Your task to perform on an android device: I want to know the ingredients that I will need to cook one-pot vegetarian lasagna, and I also want to know how to cook it. So view the recipe for one-pot vegetarian lasagna on the Kitchen Stories app.
Image 0: 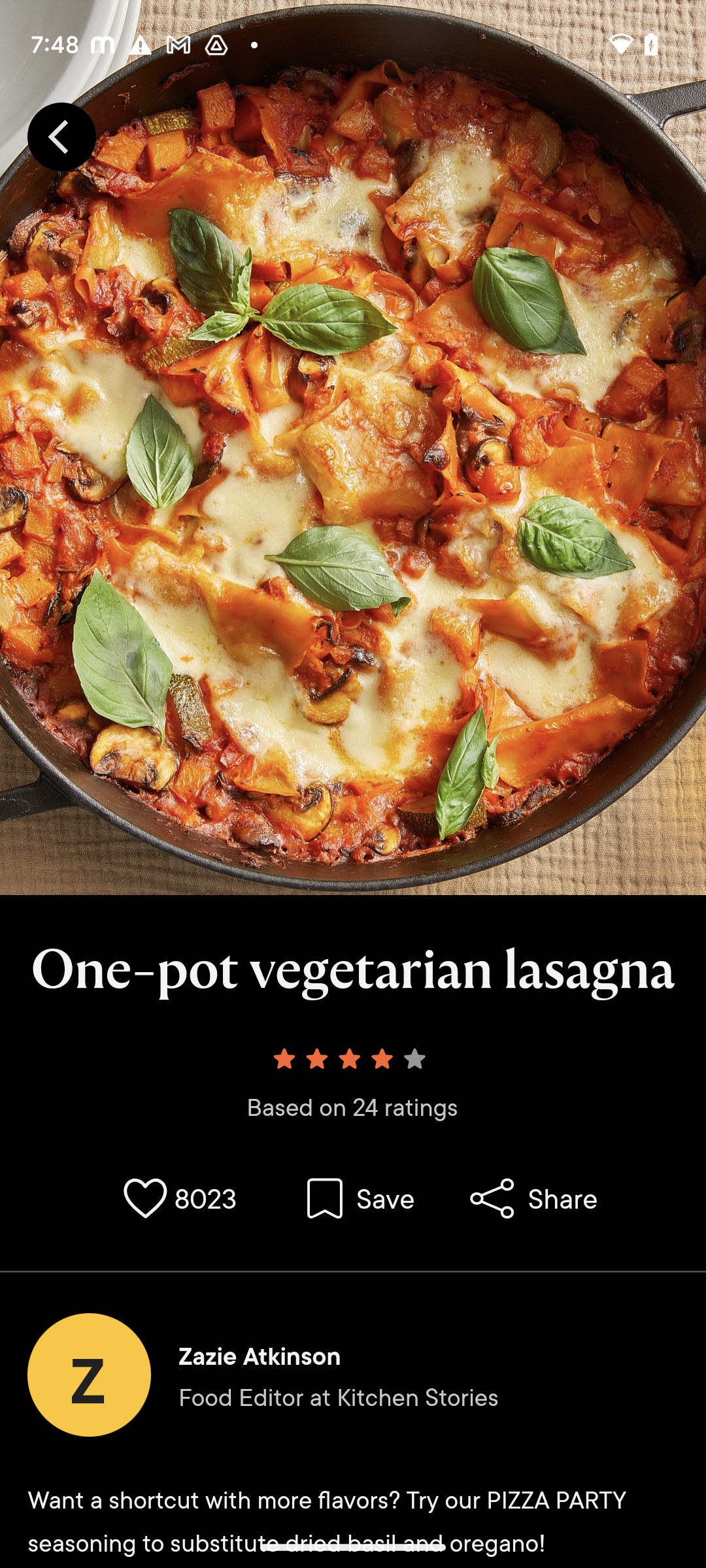
Scroll up
Step 0: scroll down
Image 1: 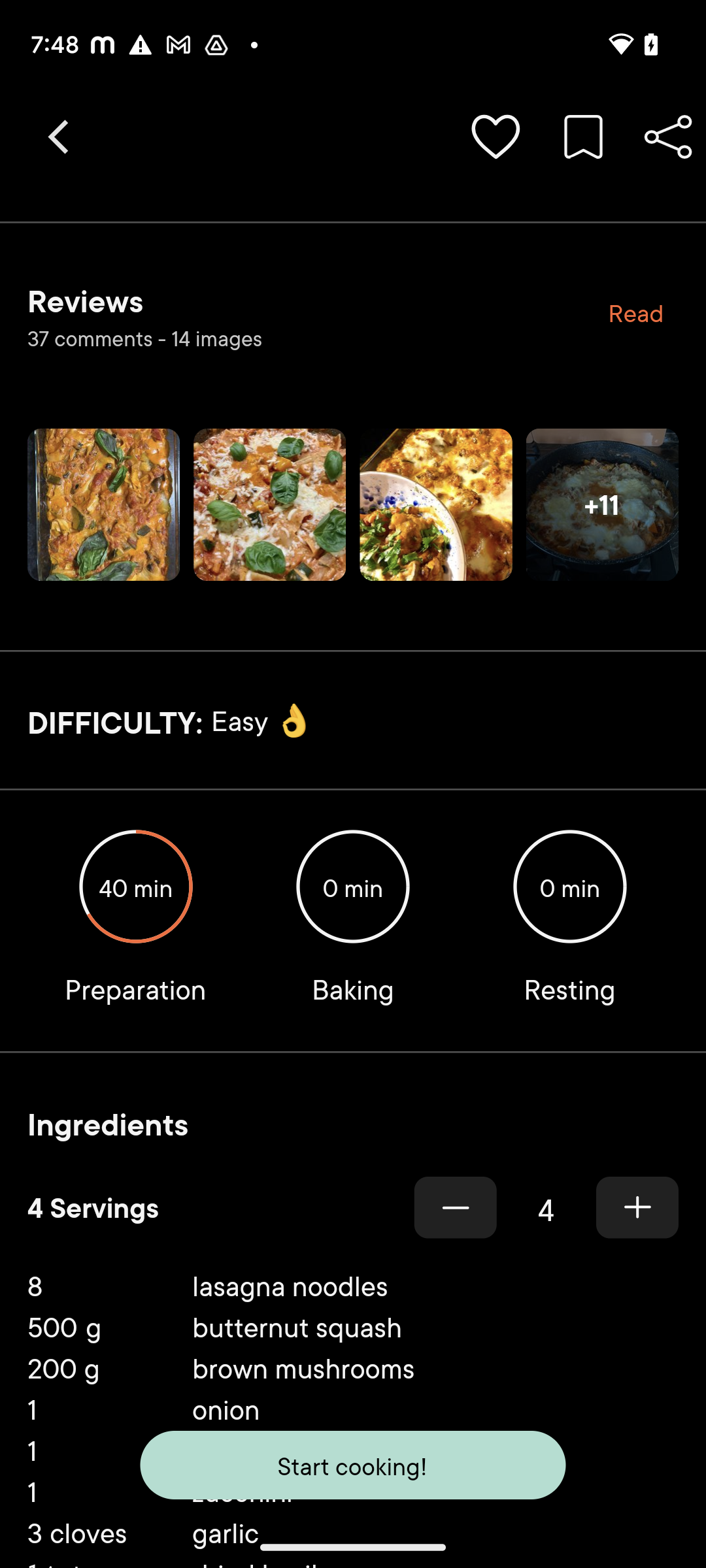
Scroll up
Step 1: scroll down
Image 2: 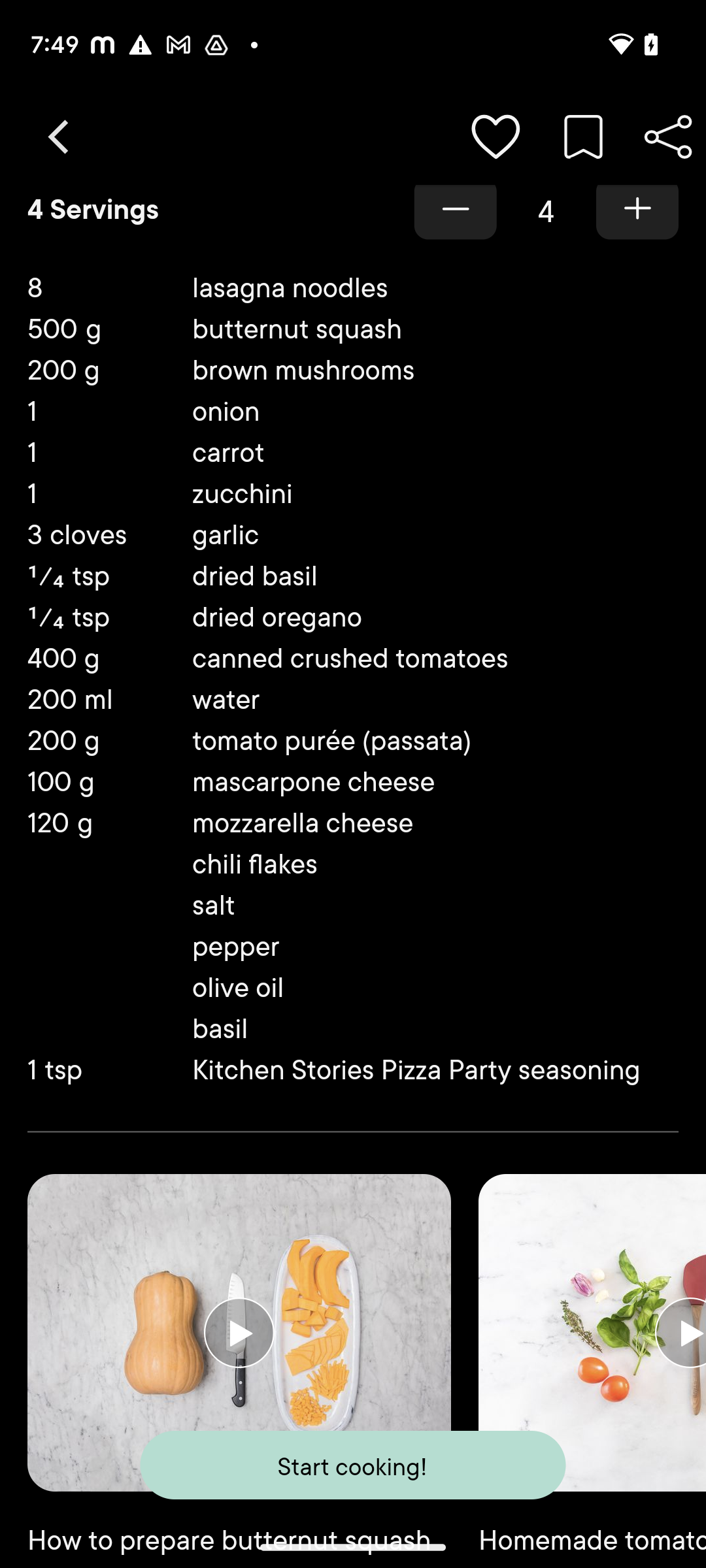
Scroll up
Step 2: scroll down
Image 3: 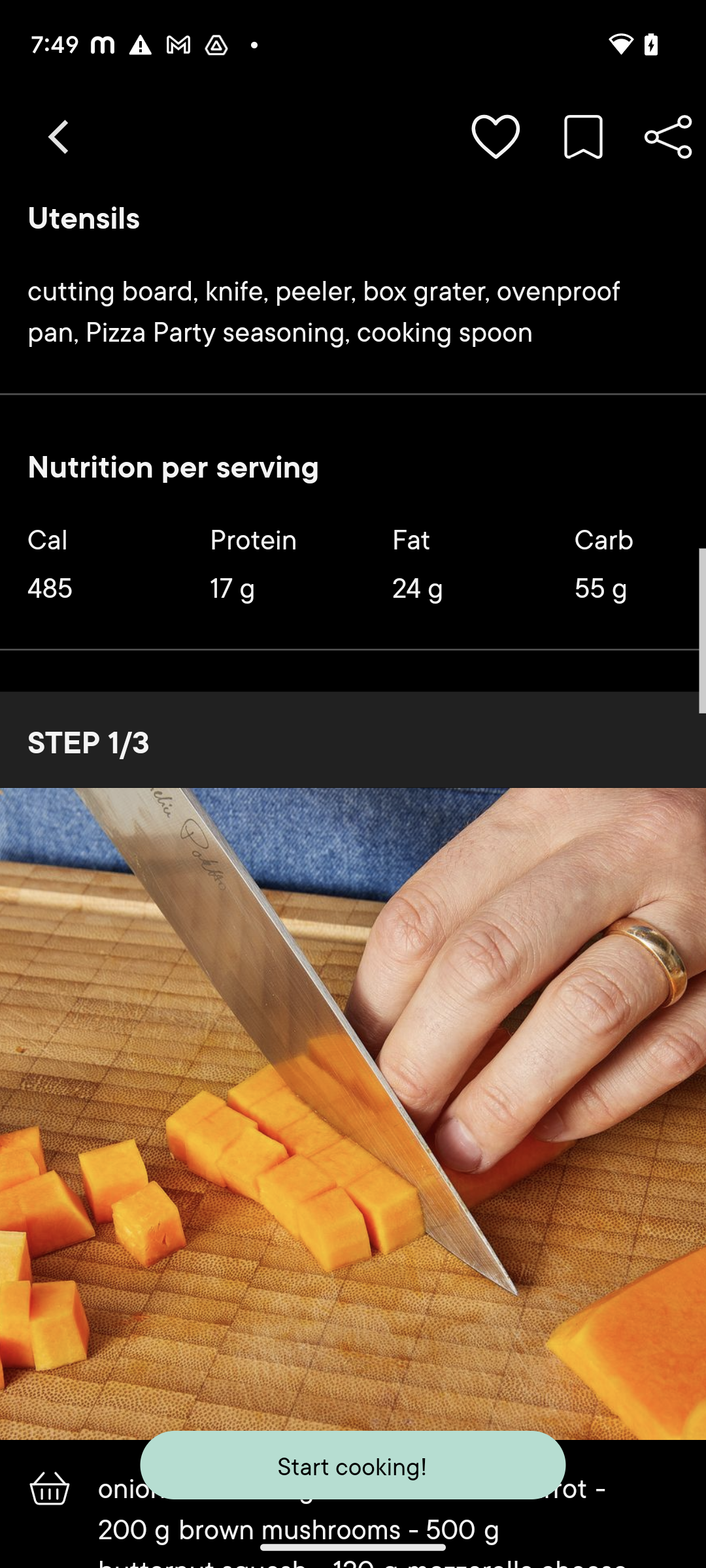
Scroll up
Step 3: scroll down
Image 4: 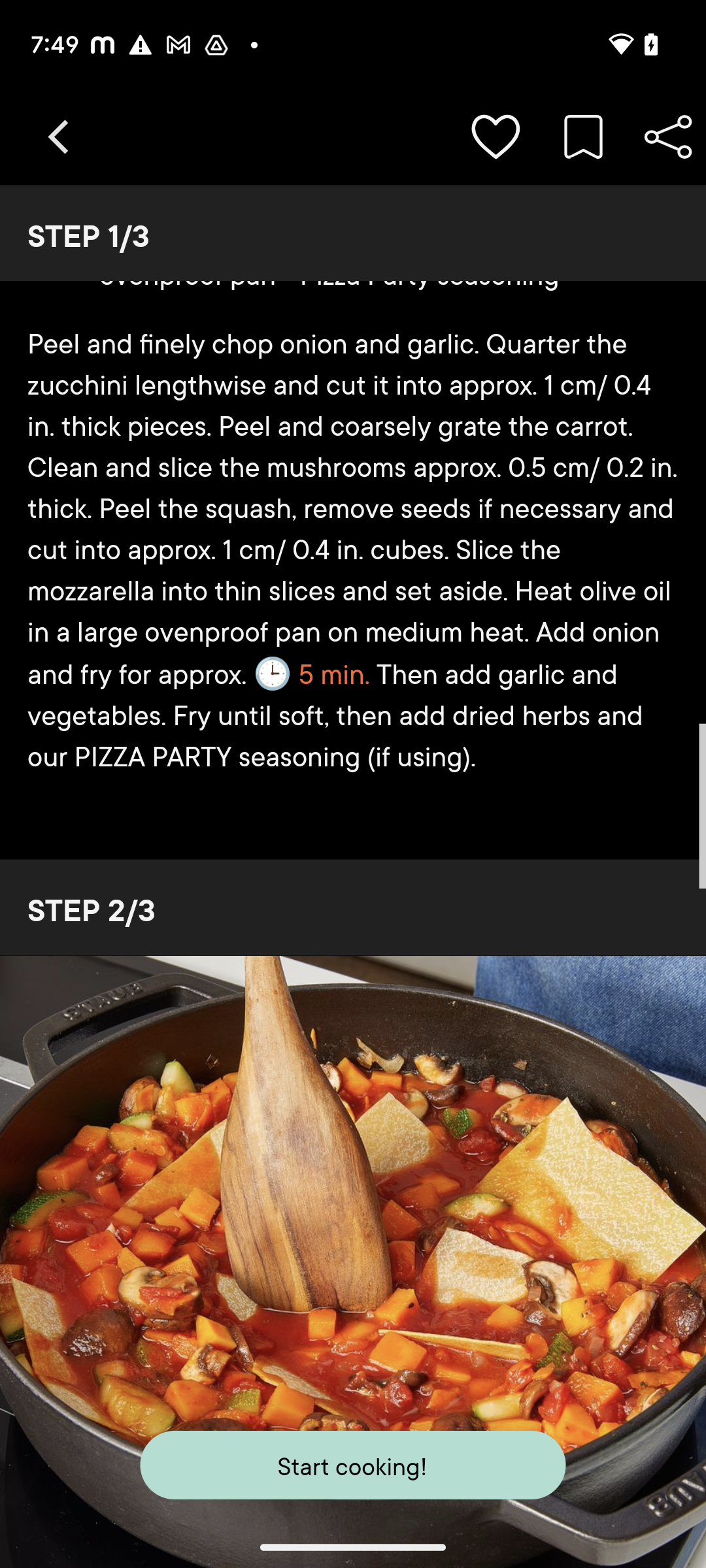
Scroll up
Step 4: scroll down
Image 6: 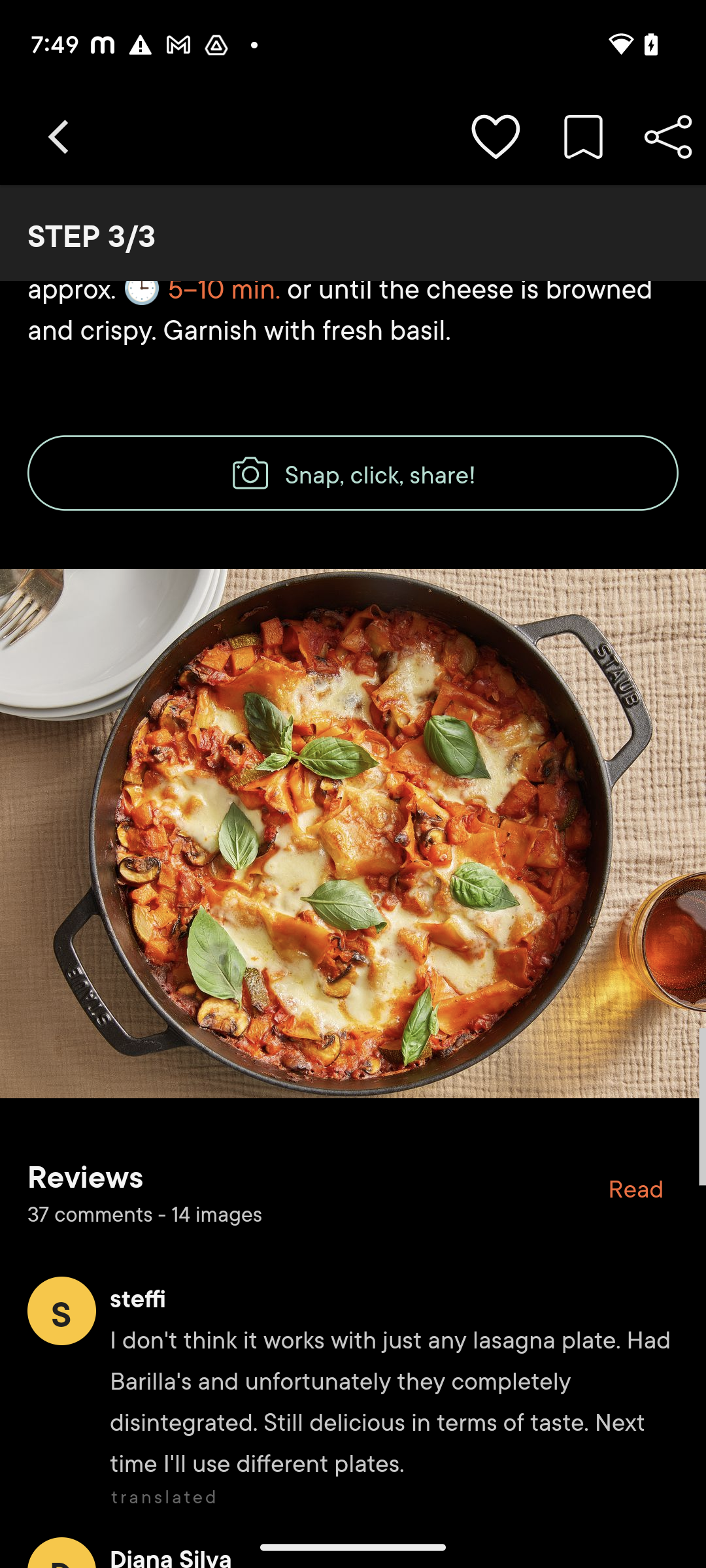
Scroll up
Step 6: scroll down